Your task to perform on an android device: I want to learn  roman numbers and greek alphabet using  the math tests app so that i can help my child with his class test  
Image 0: 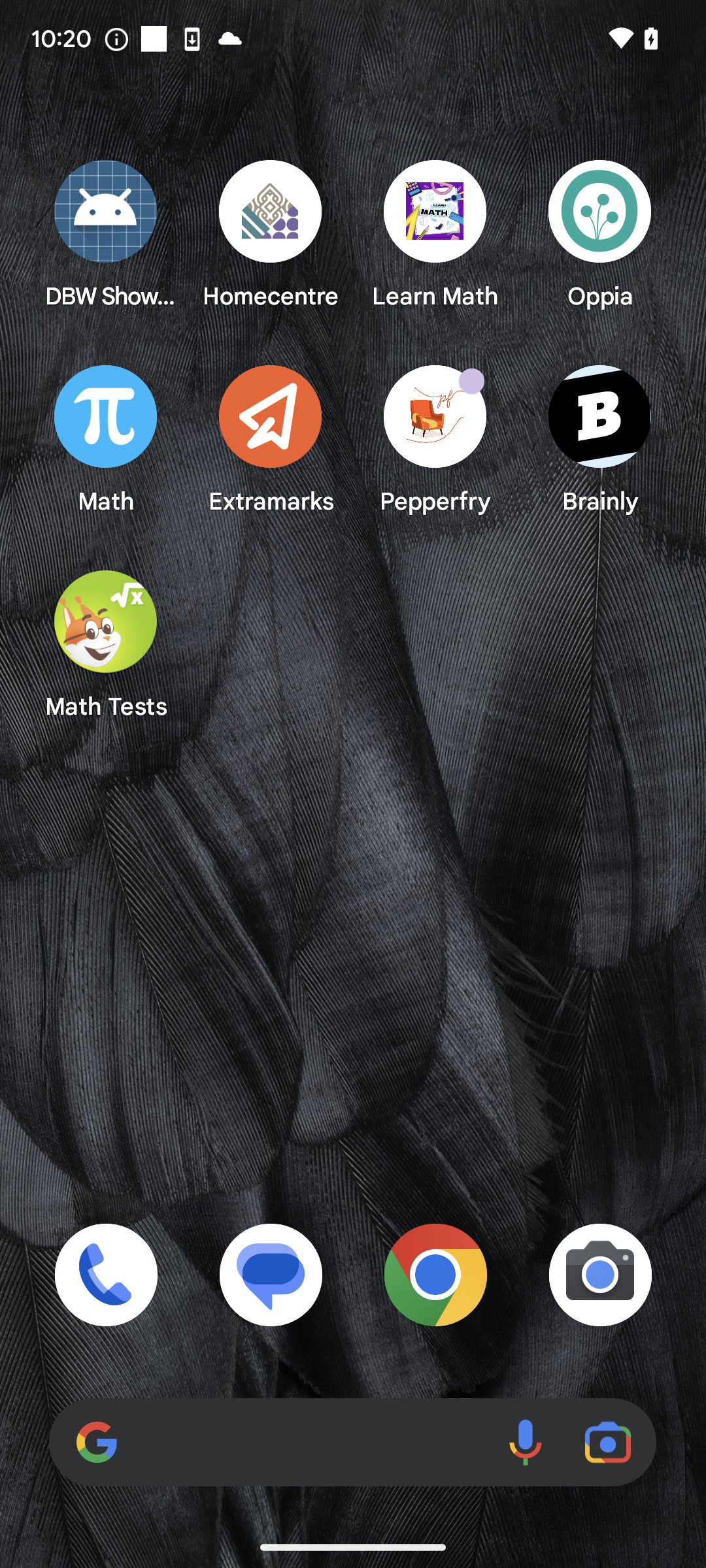
click on math tests at the screen to open application 
Step 0: open app "Math Tests"
Image 2: 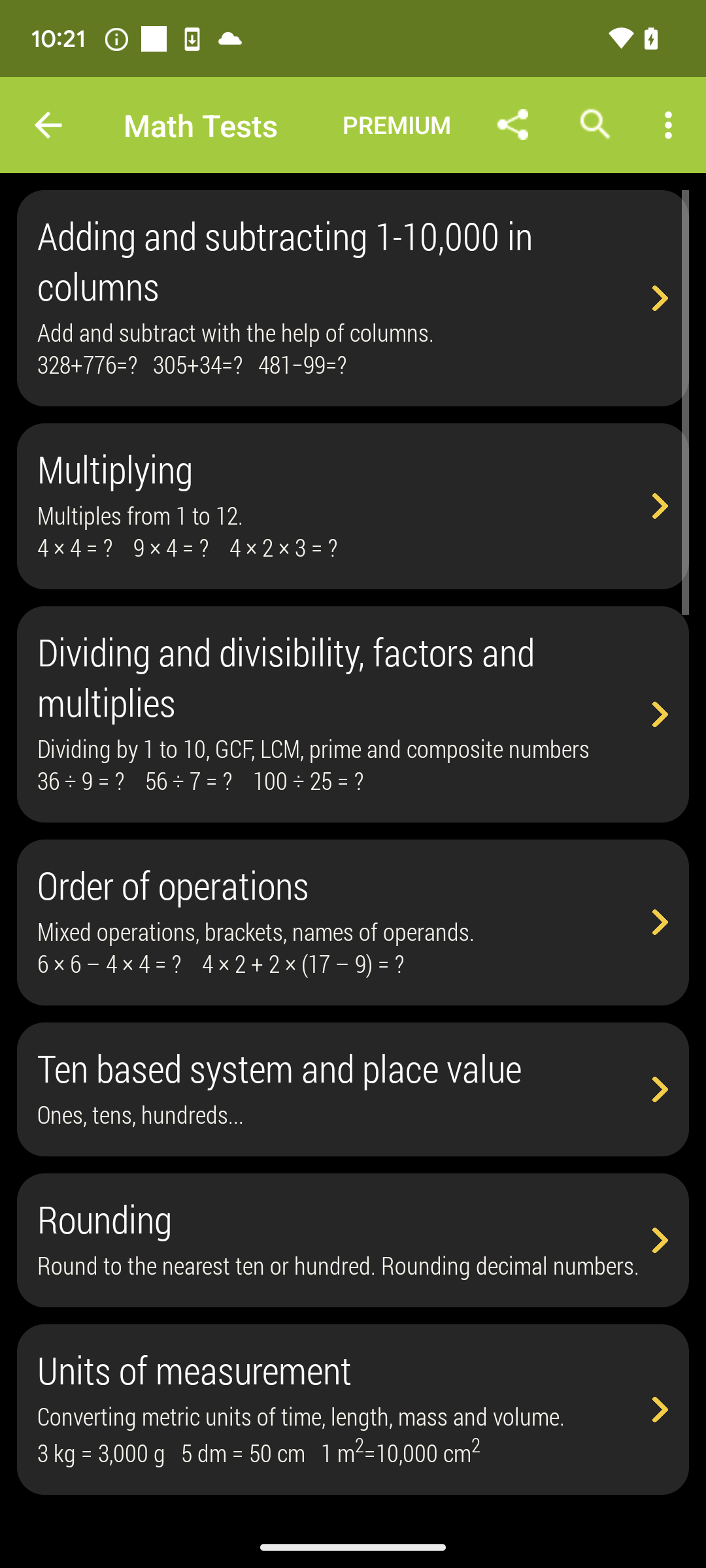
swipe down to view the chapters details at the screen 
Step 2: scroll down
Image 4: 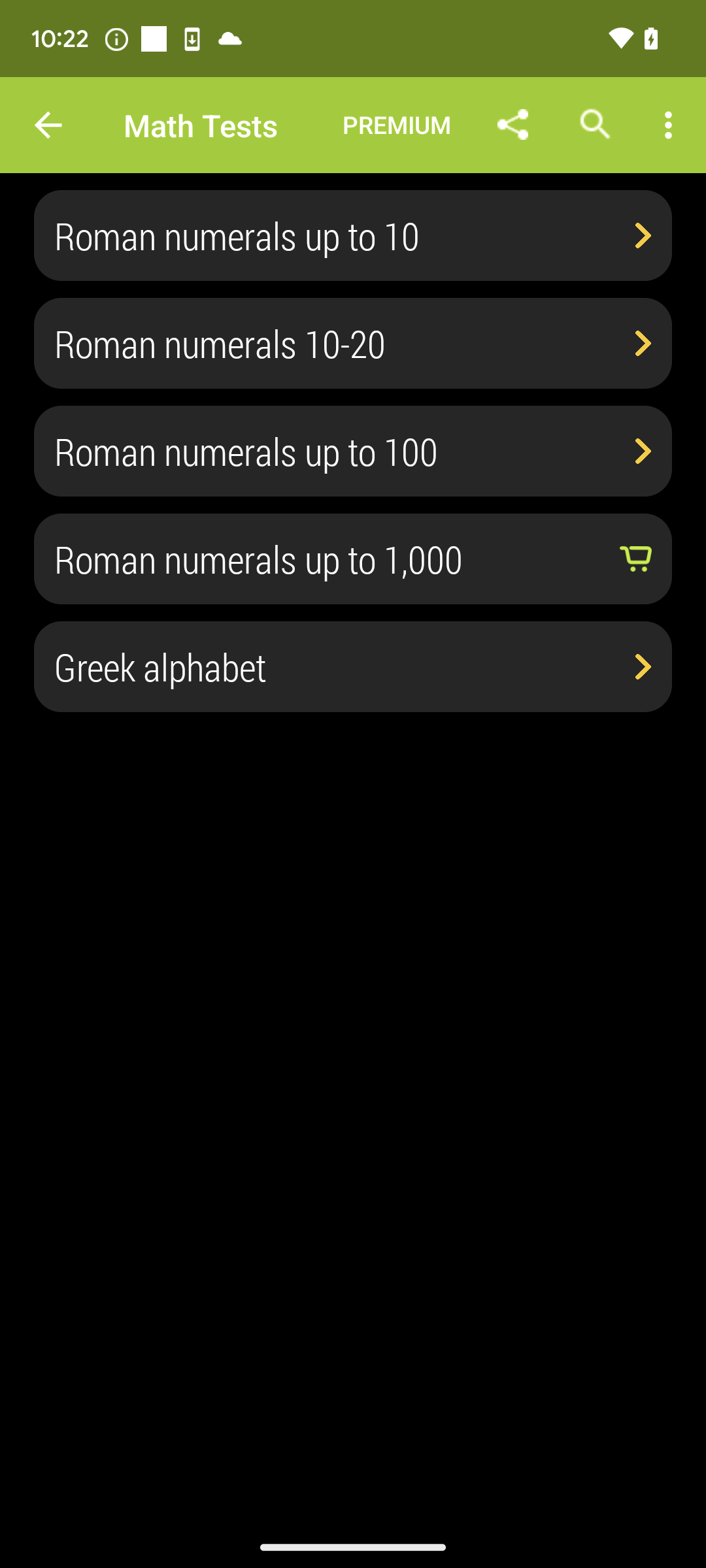
click on the first topic ( roman numerals up to 10 ) at the top of the screen 
Step 4: click (335, 235)